Your task to perform on an android device: I want to search for the Creamy Coffee and Cookie recipe in the desert category and in the form of a cup.
Image 0: 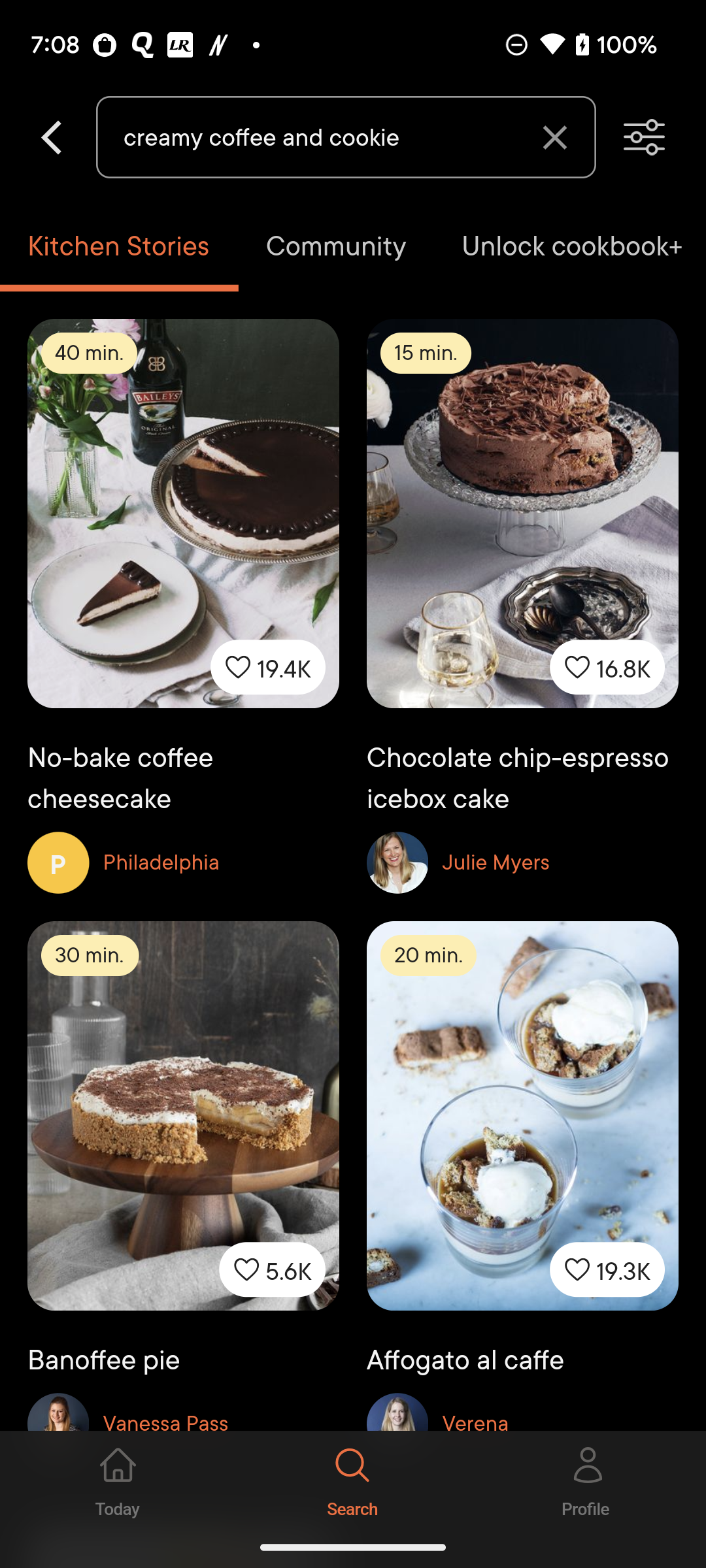
Click on the category icon at the top right of  the screen
Step 0: click (633, 146)
Image 1: 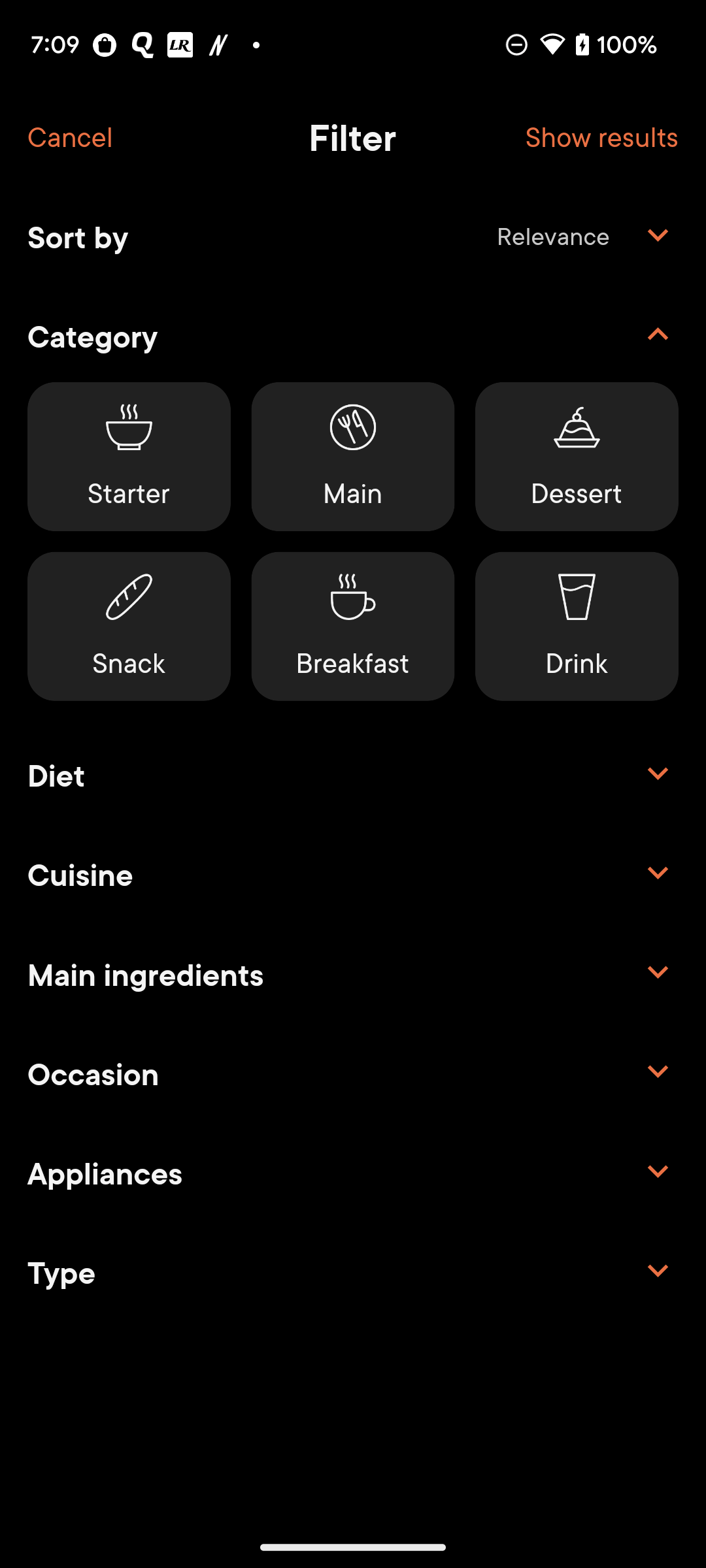
Click on the desert icon option 
Step 1: click (577, 457)
Image 2: 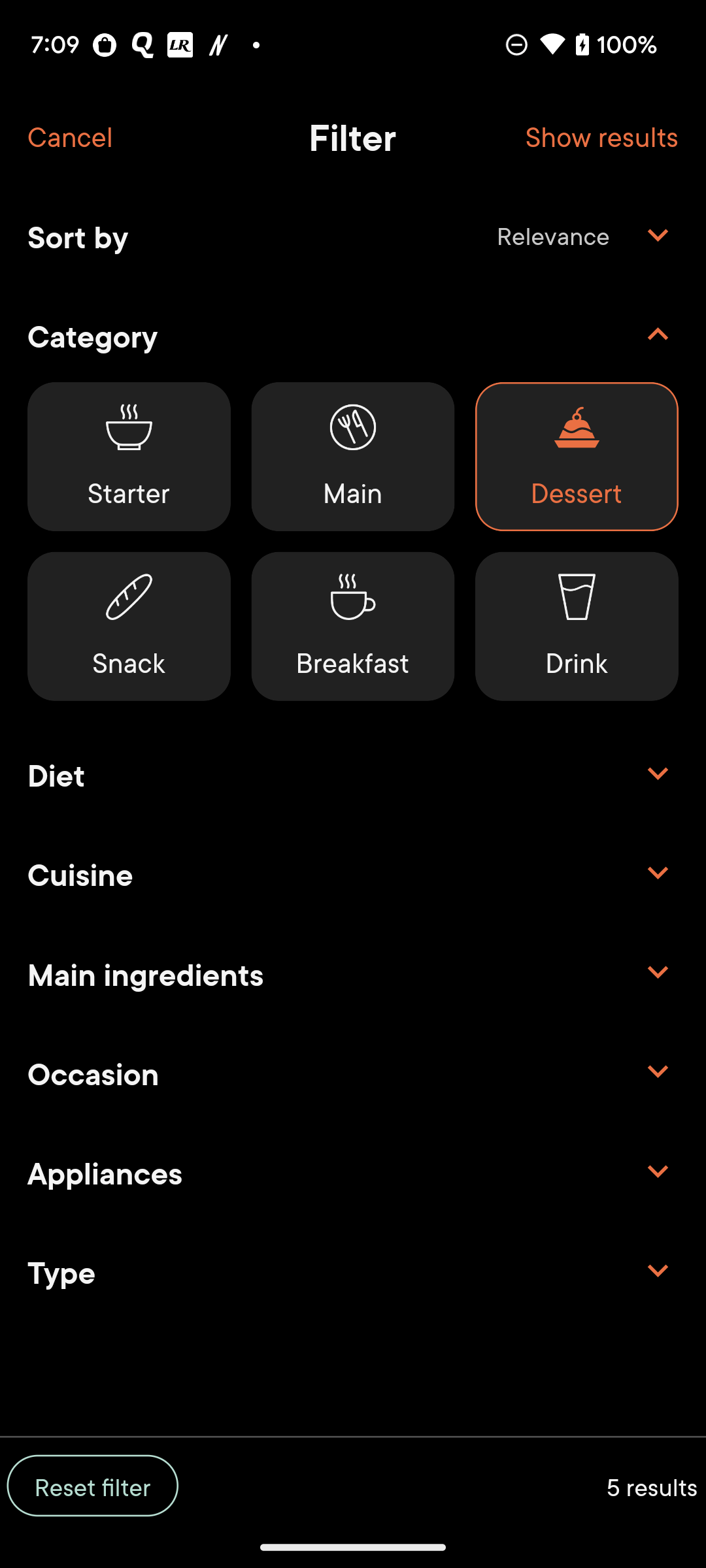
Click on the Show results option at the top right of the screen
Step 2: click (601, 137)
Image 3: 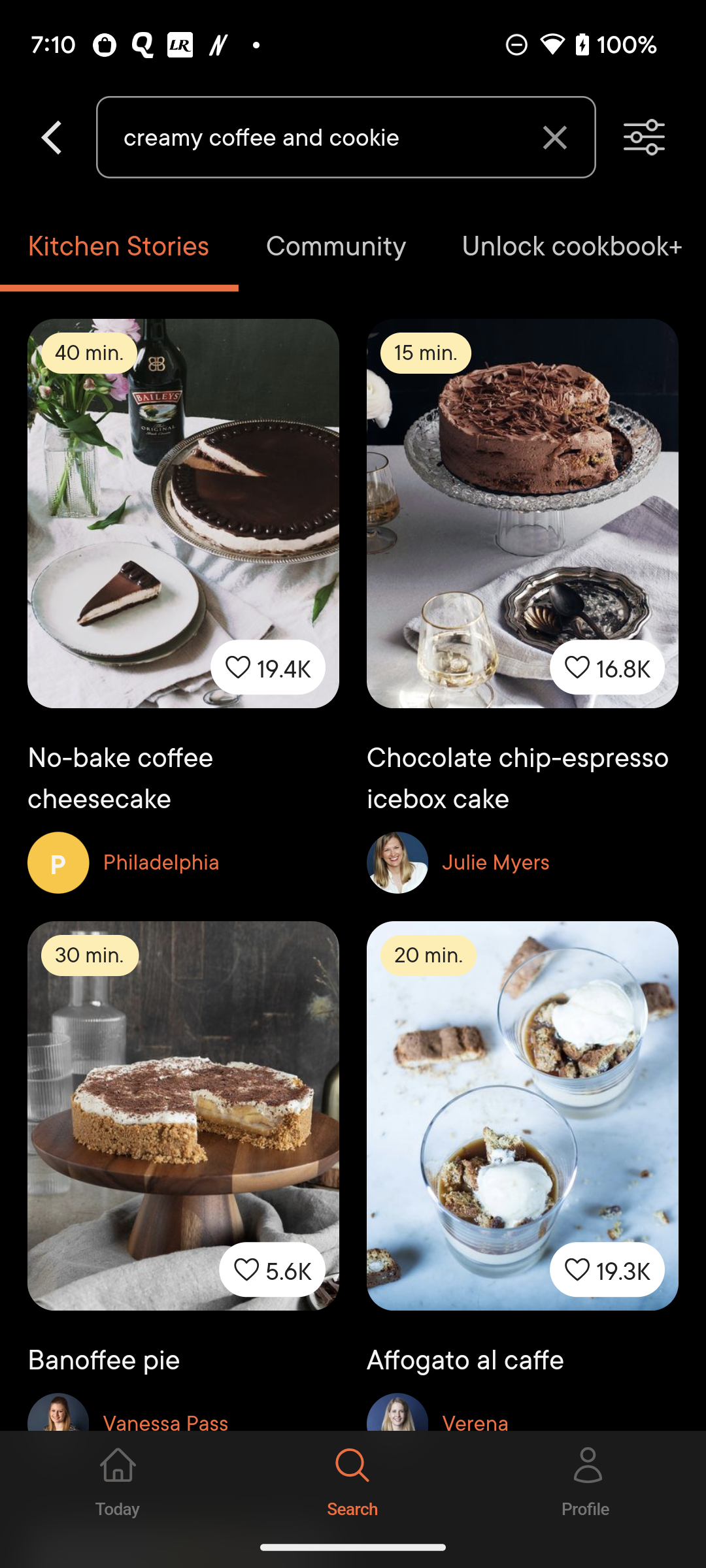
Scroll up to view the Creamy Coffee and Cookie recipe in a cup form 
Step 3: scroll down
Image 4: 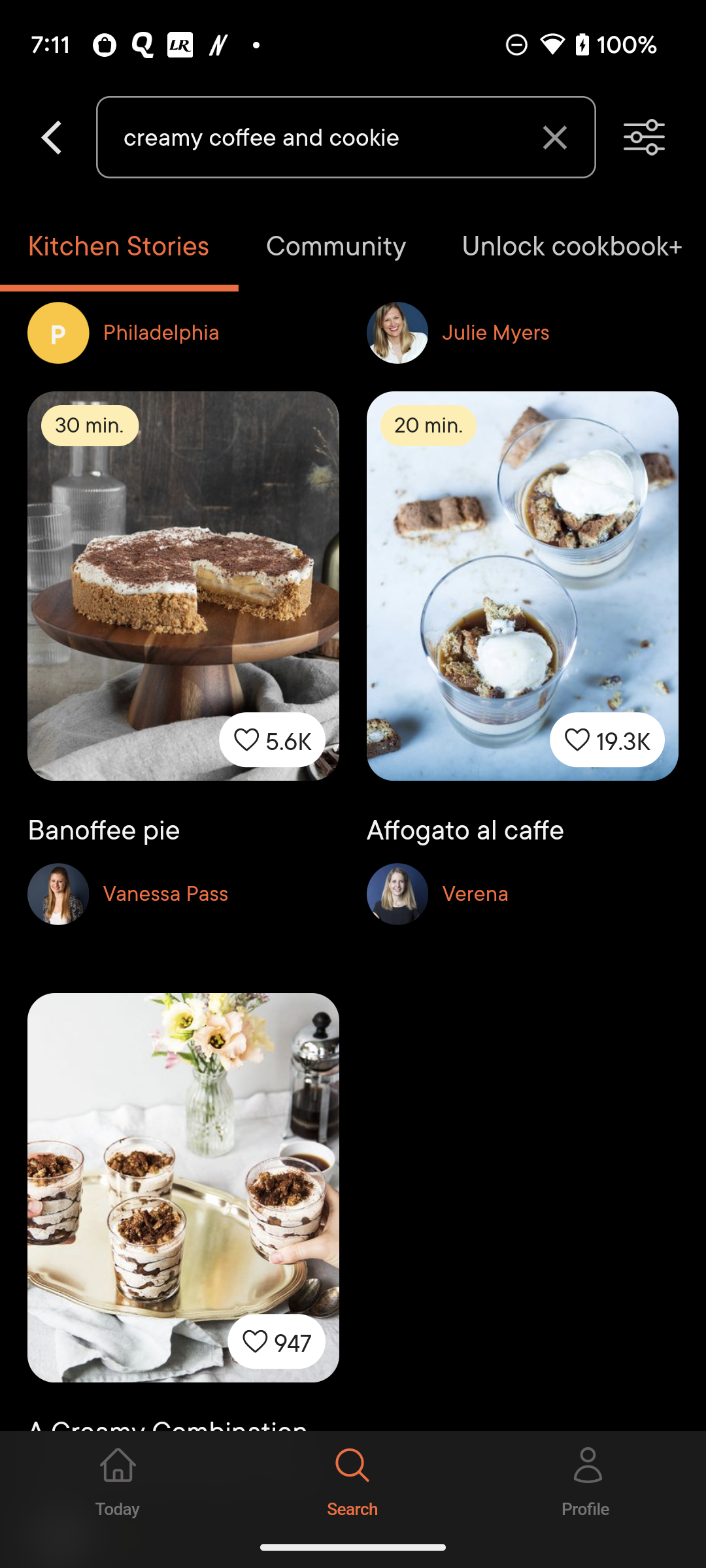
Click on the last one recipe 
Step 4: click (183, 1280)